Your task to perform on an android device: I want to buy an ergonomic chair for myself from the Ikea app.
Image 0: 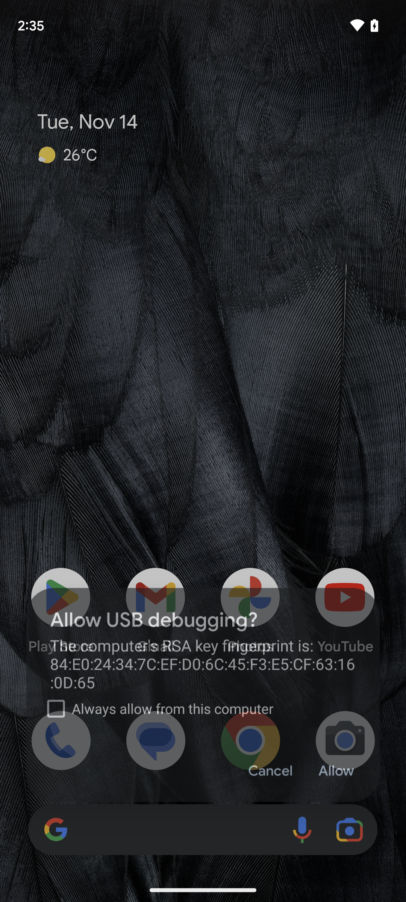
Step 0: wait
Image 1: 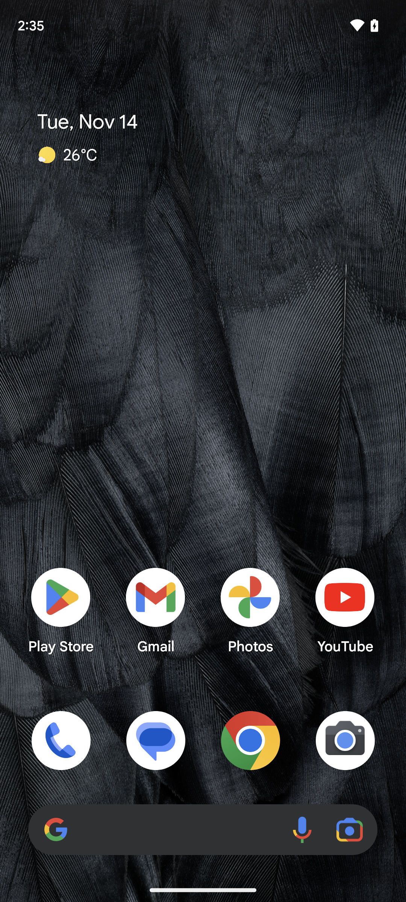
Open the Ikea app.
Step 1: open app "IKEA"
Image 2: 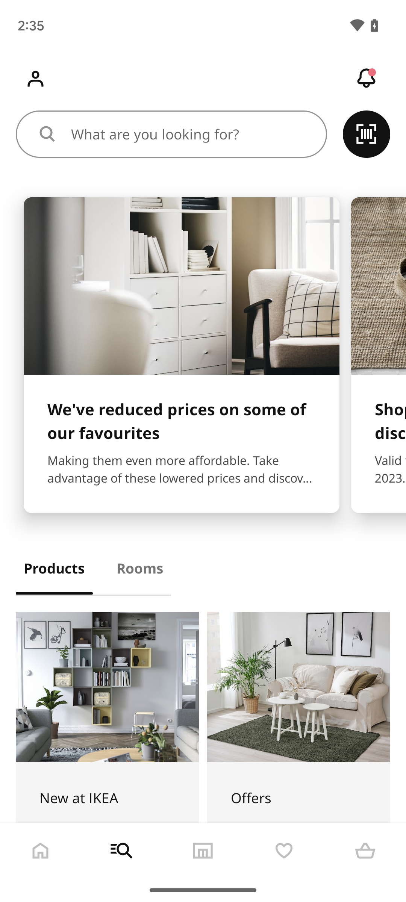
Click on the search bar on the top of the screen.
Step 2: click (191, 134)
Image 3: 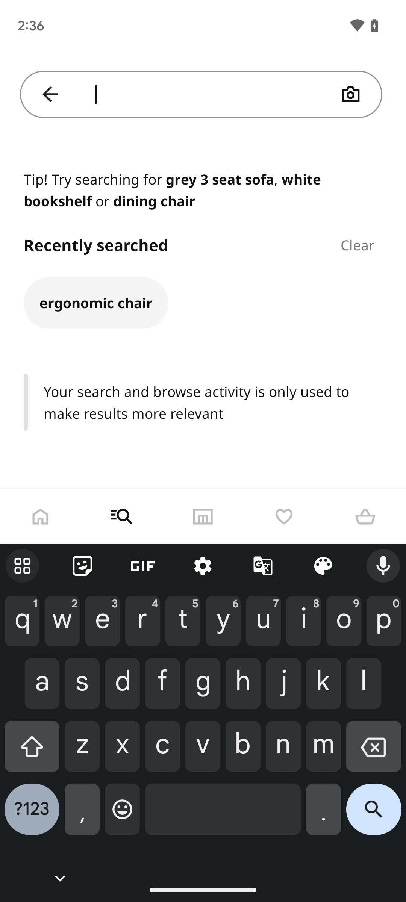
Enter the Ergonomic chair in the search bar.
Step 3: type "Ergonomic Chair"
Image 4: 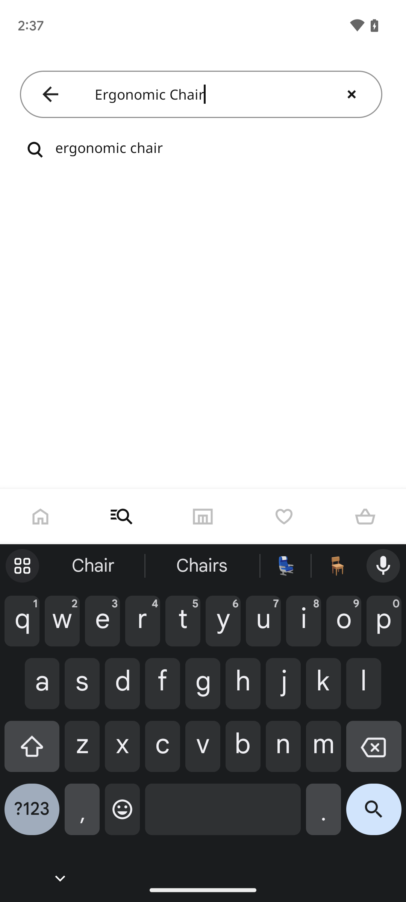
Click on the search icon on the bottom right side of the keyboard.
Step 4: click (374, 815)
Image 5: 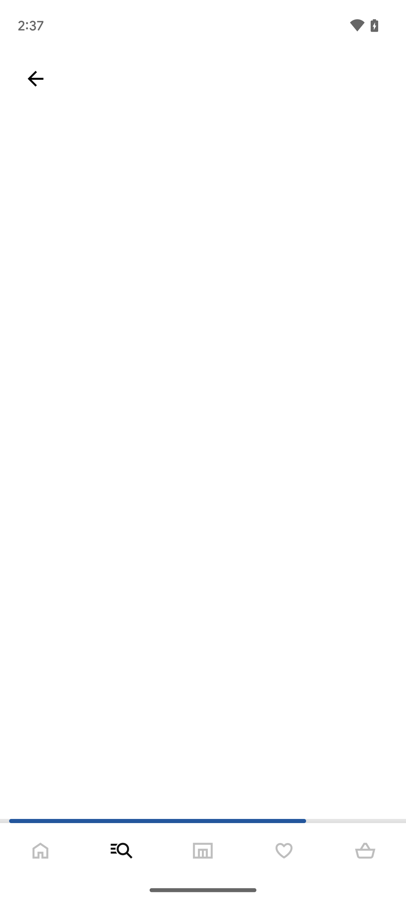
Click on the search icon on the bottom right side of the keyboard.
Step 5: wait
Image 6: 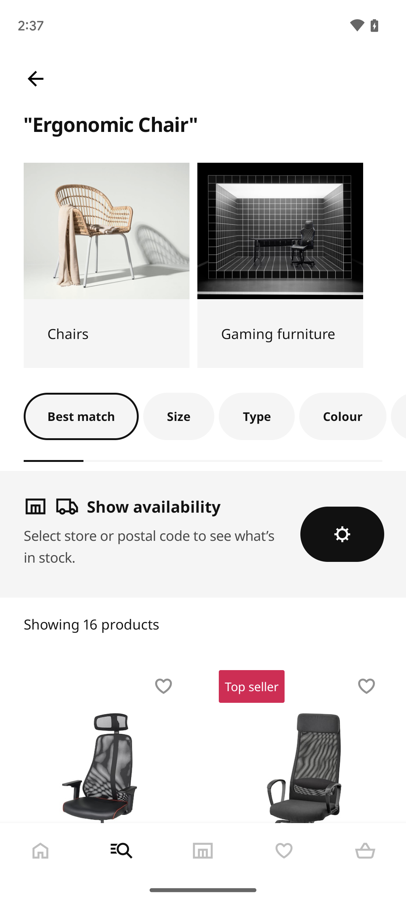
Scroll up to view more options of the ergonomic chair.
Step 6: scroll down